Your task to perform on an android device: Open the Cx file Explorer and compress a file named copy of screenshot.txt then name it as Screenshot-001
Image 0: 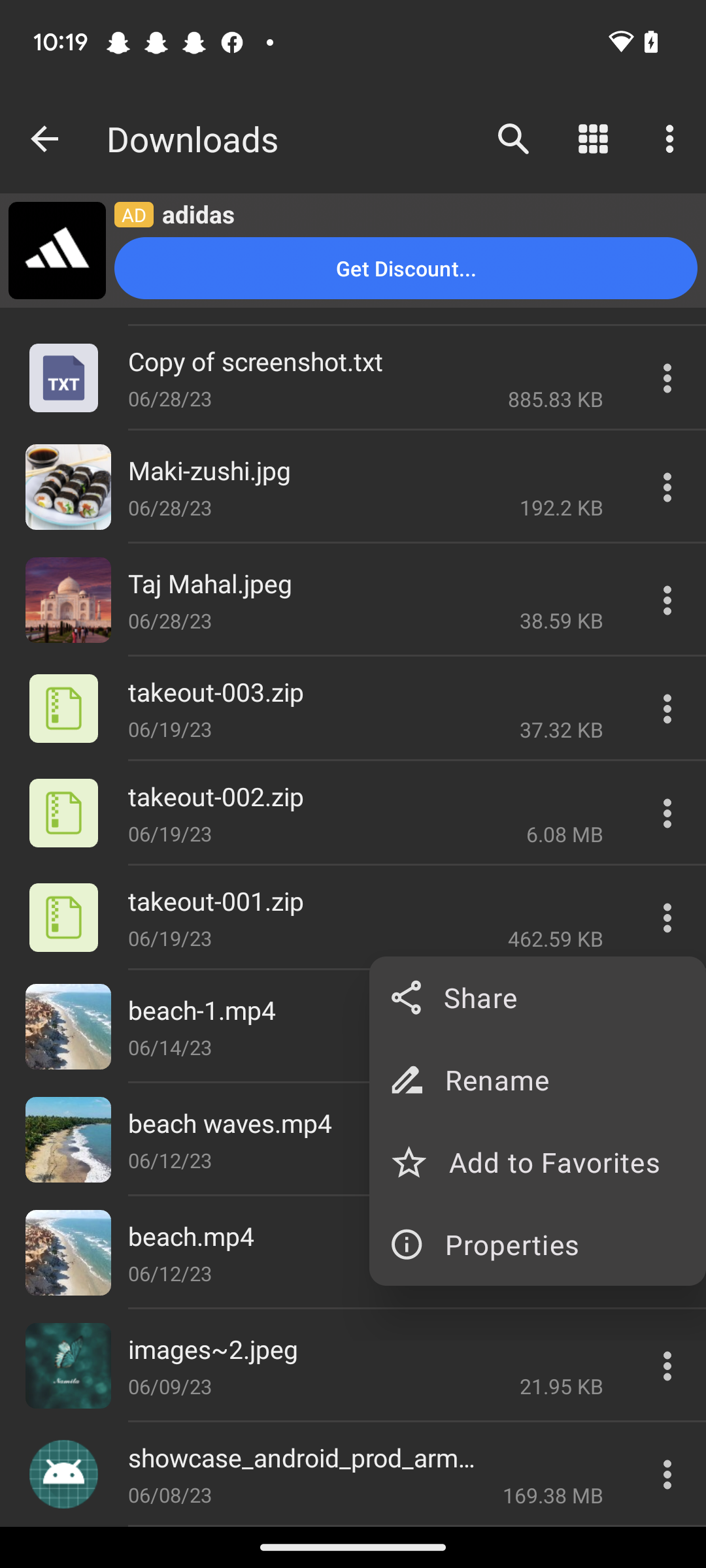
Open the Cx file Explorer app
Step 0: open app "Cx File Explorer"
Image 1: 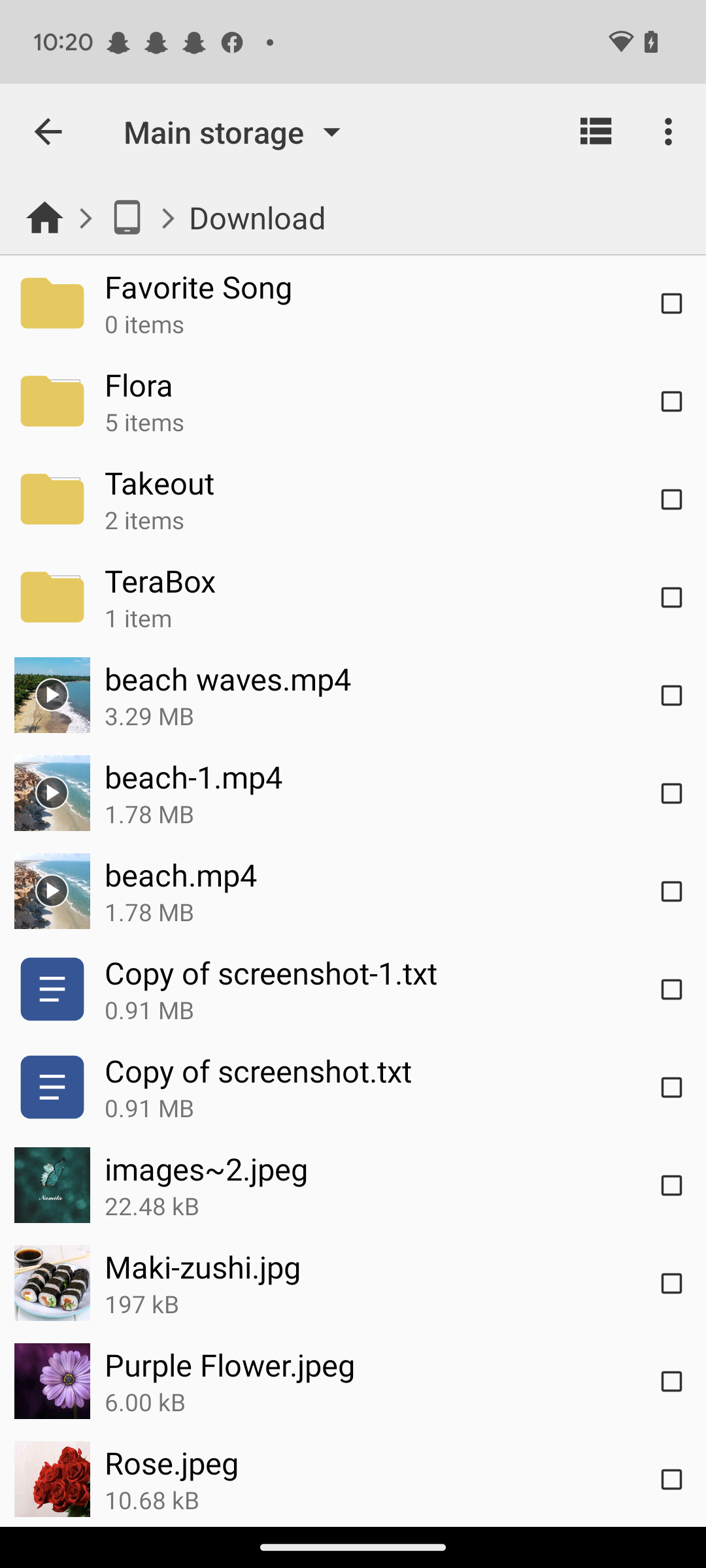
Click on the square icon next to the copy of screenshot.txt
Step 1: click (671, 1087)
Image 2: 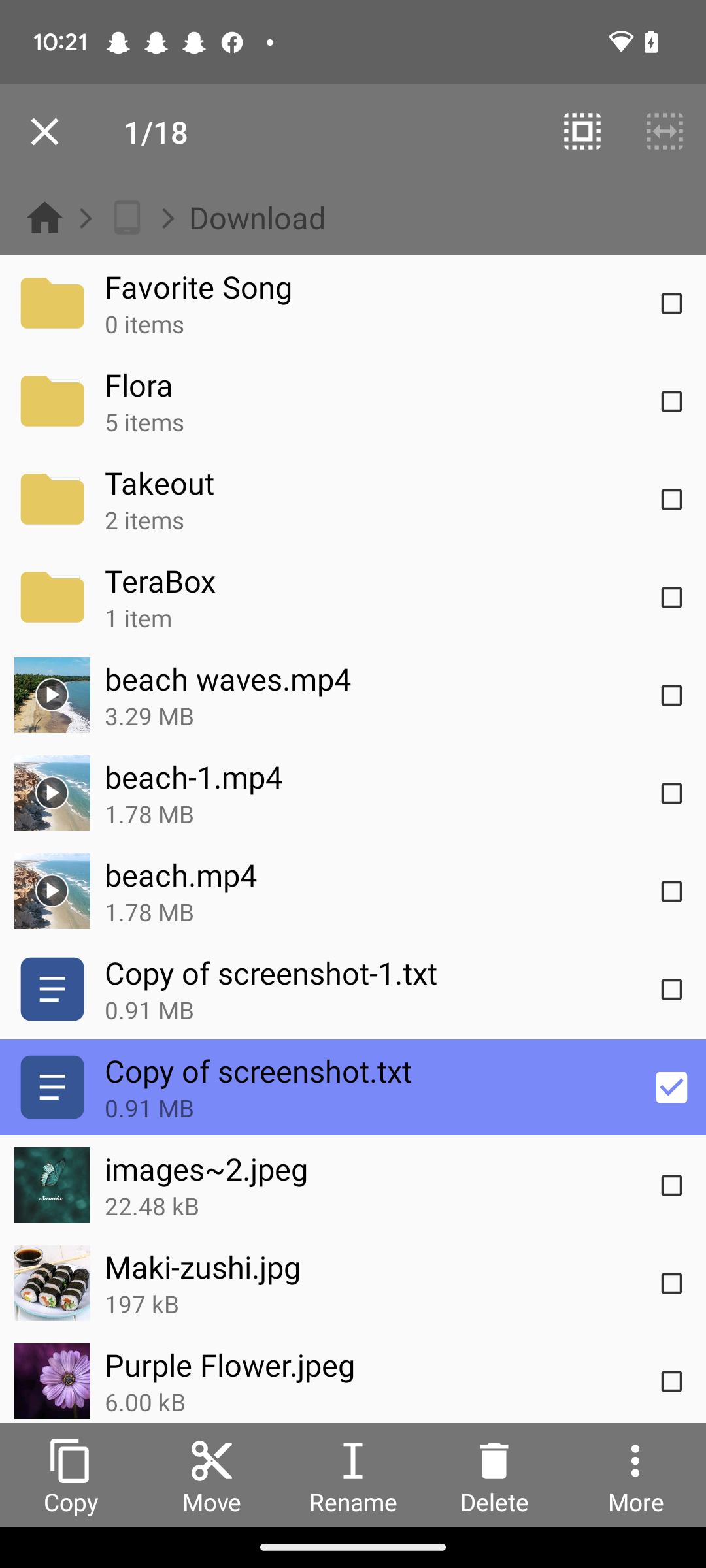
Click on the more option at the bottom of the screen
Step 2: click (635, 1475)
Image 3: 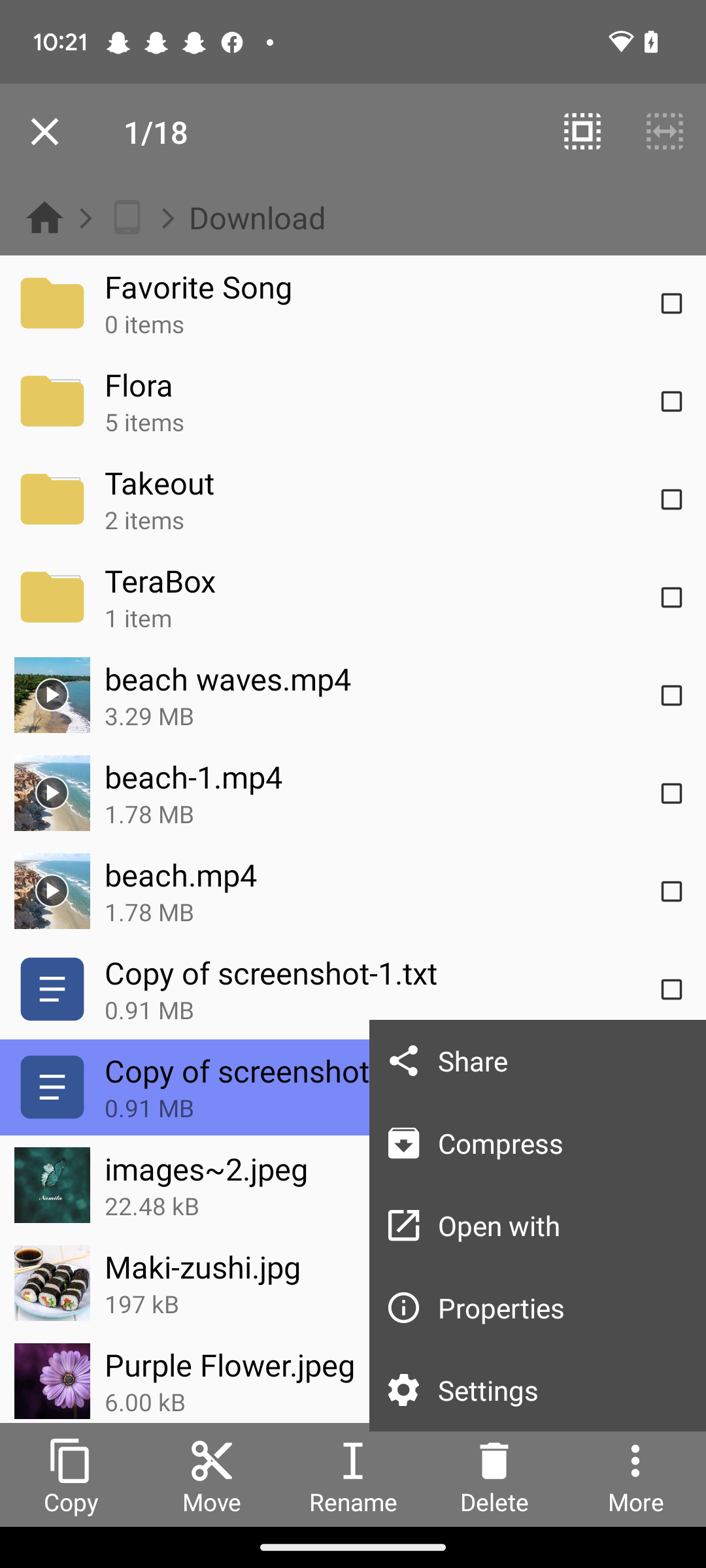
Click on the compress option
Step 3: click (558, 1143)
Image 5: 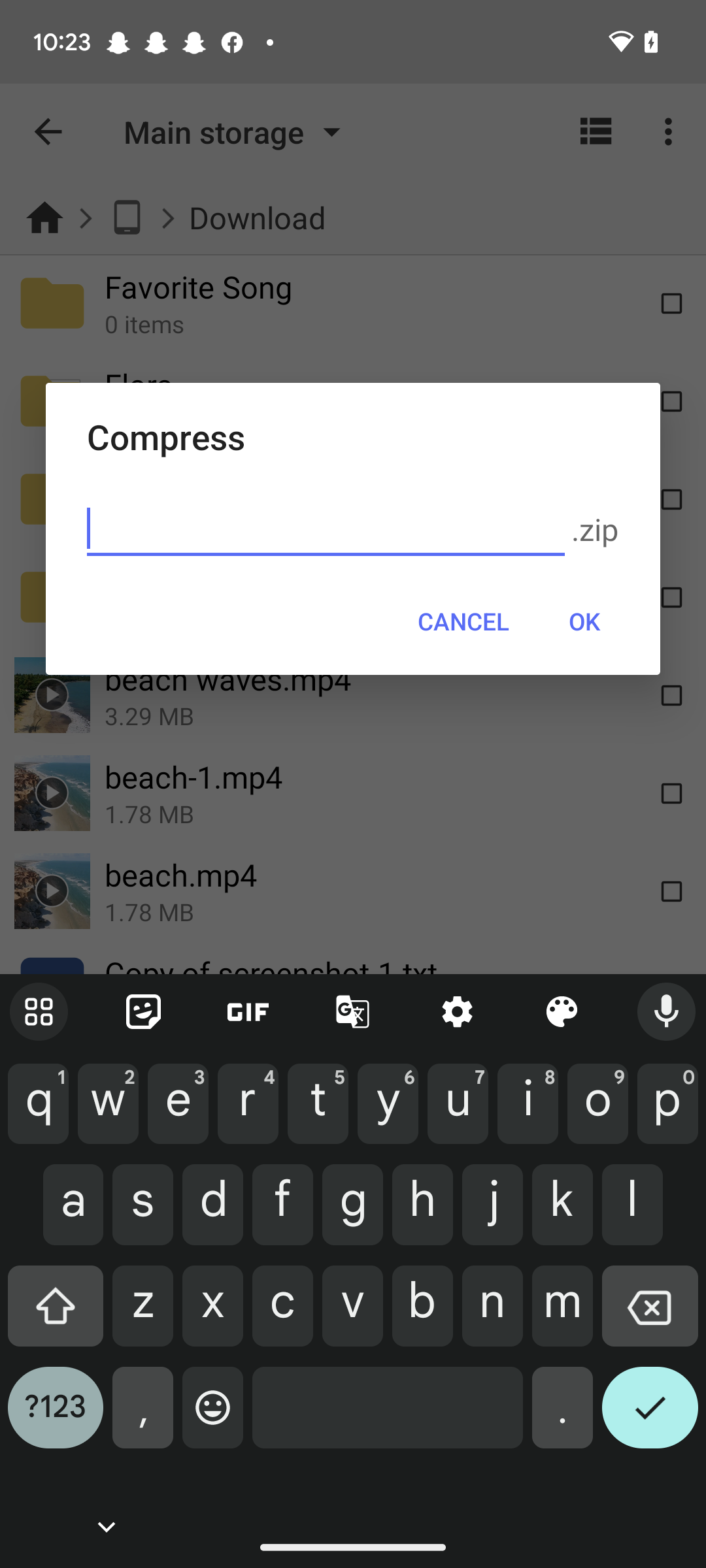
Named the compress file as Screenshot-001
Step 5: type "Screenshot-001"
Image 6: 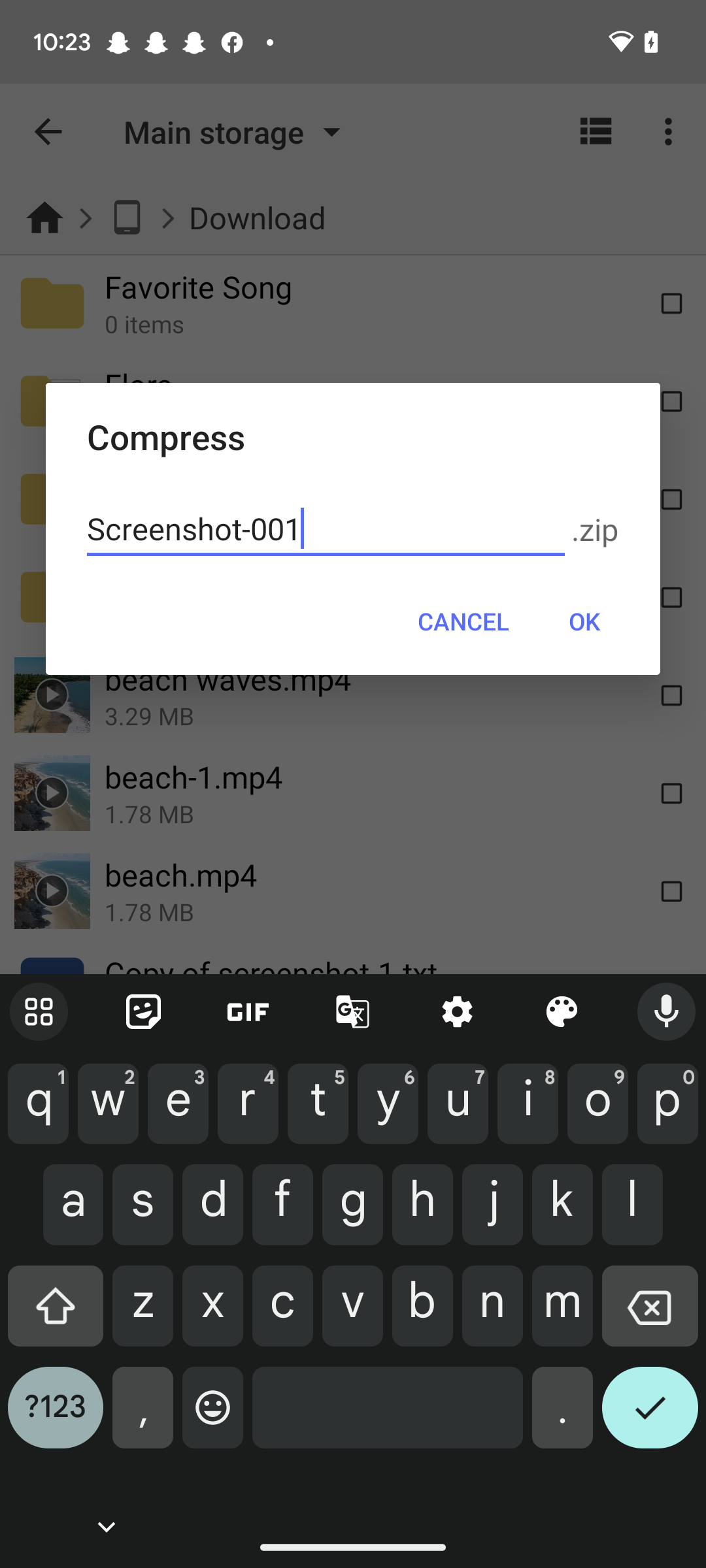
Click on the OK button
Step 6: click (584, 621)